Your task to perform on an android device: I want to make an album of my Rijksmuseum photos called Karin Photos
Image 0: 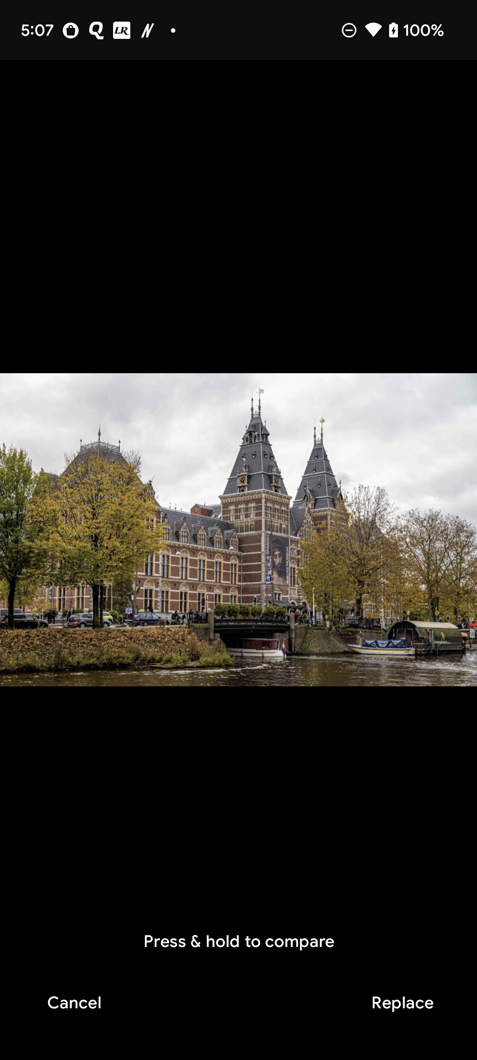
Go back to the screen
Step 0: press back button
Image 1: 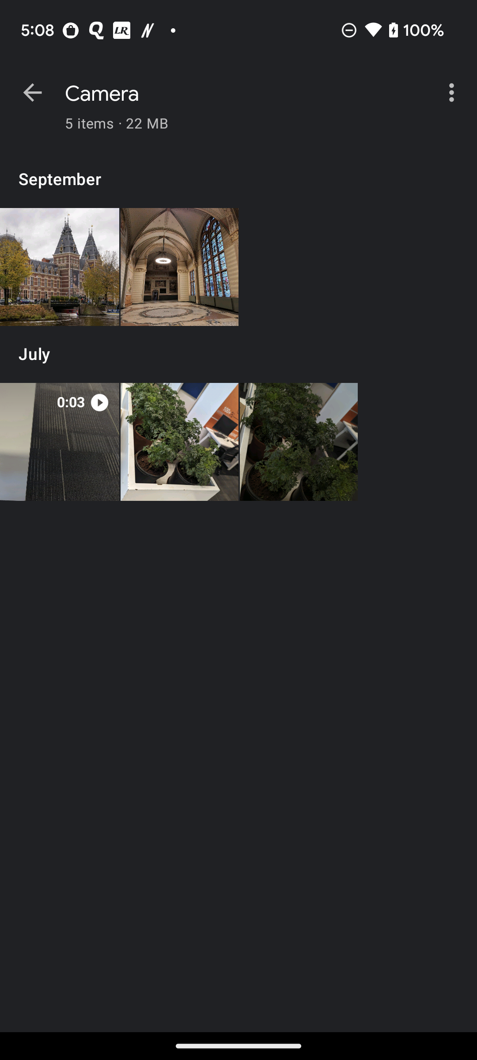
Click on the three dots at top right of the screen
Step 1: click (454, 92)
Image 2: 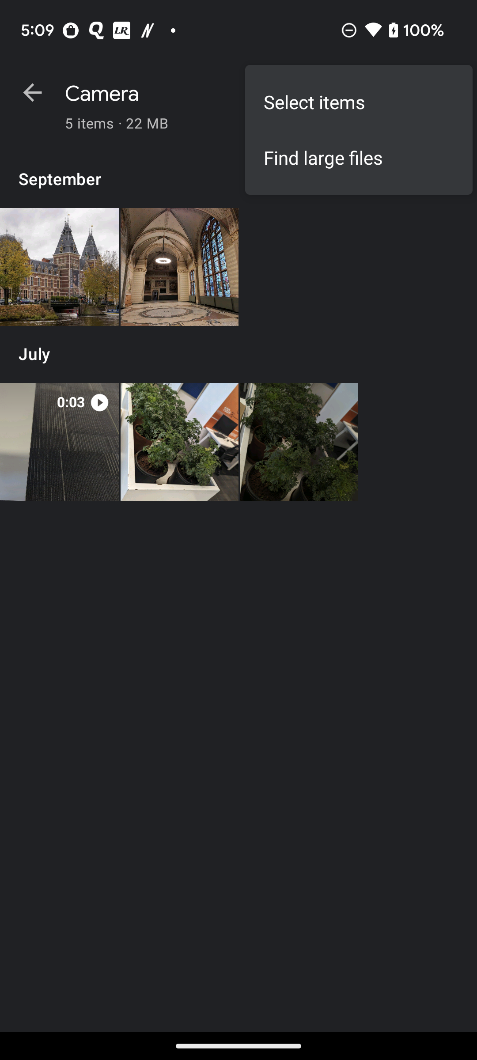
Click on the select items option
Step 2: click (359, 102)
Image 4: 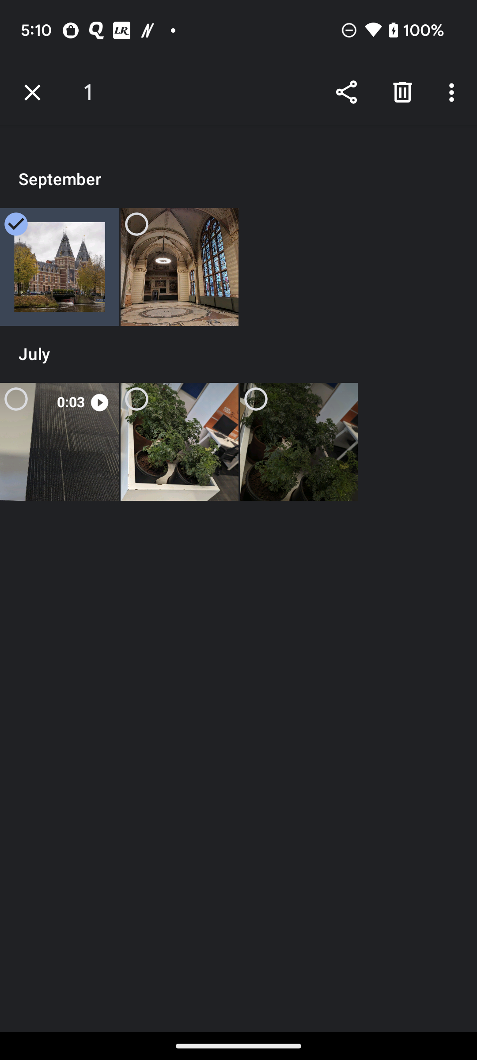
Click on the first two photos to select photos
Step 4: click (179, 267)
Image 5: 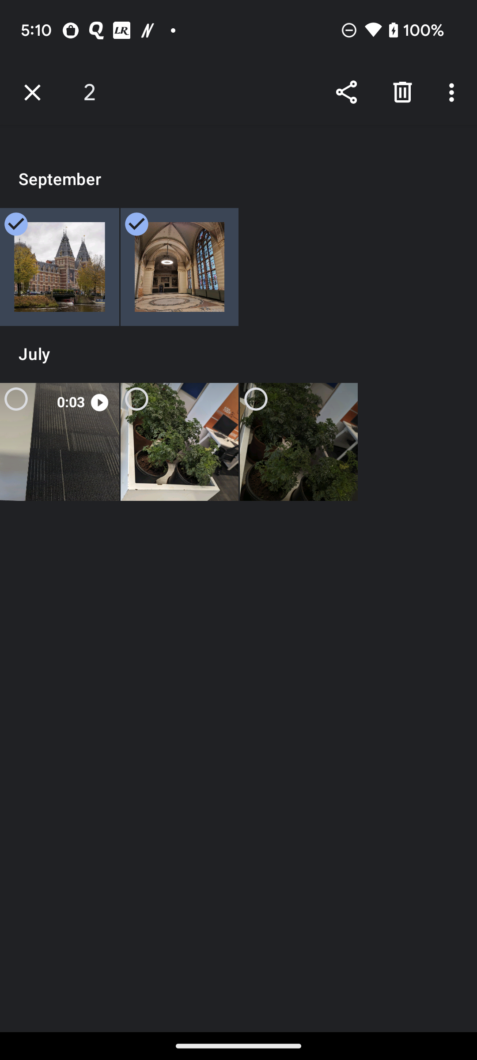
Click on the three dots at top right of the screen
Step 5: click (454, 92)
Image 6: 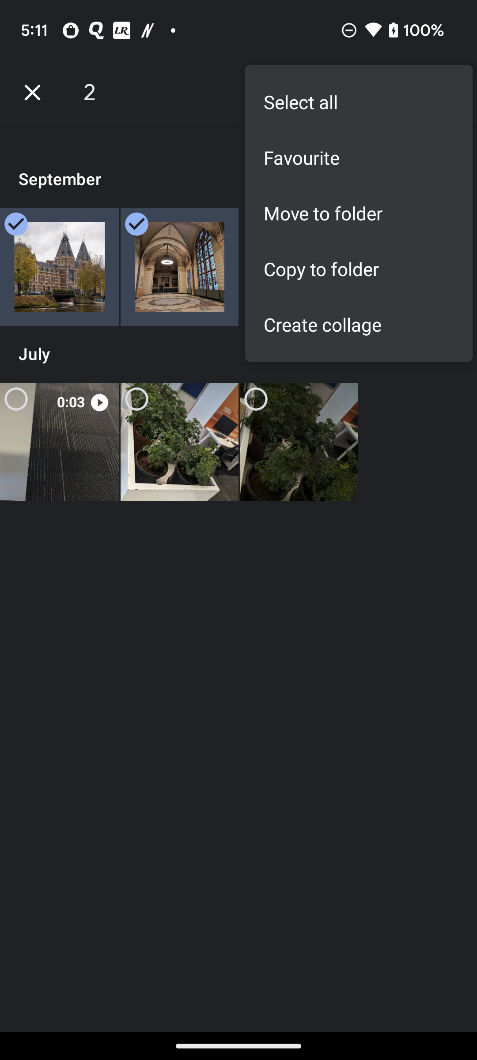
Click on the Move to folder option 
Step 6: click (359, 213)
Image 7: 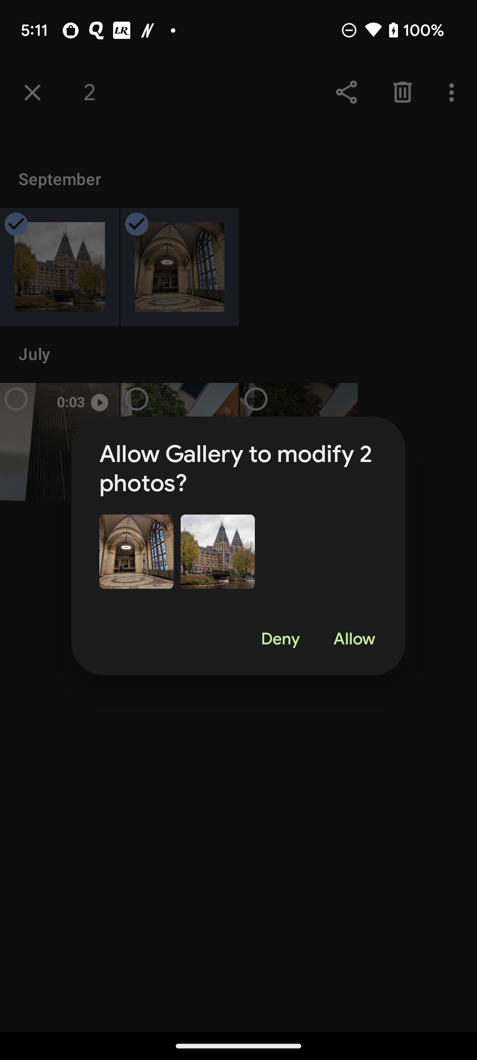
Click on the Allow option 
Step 7: click (354, 639)
Image 8: 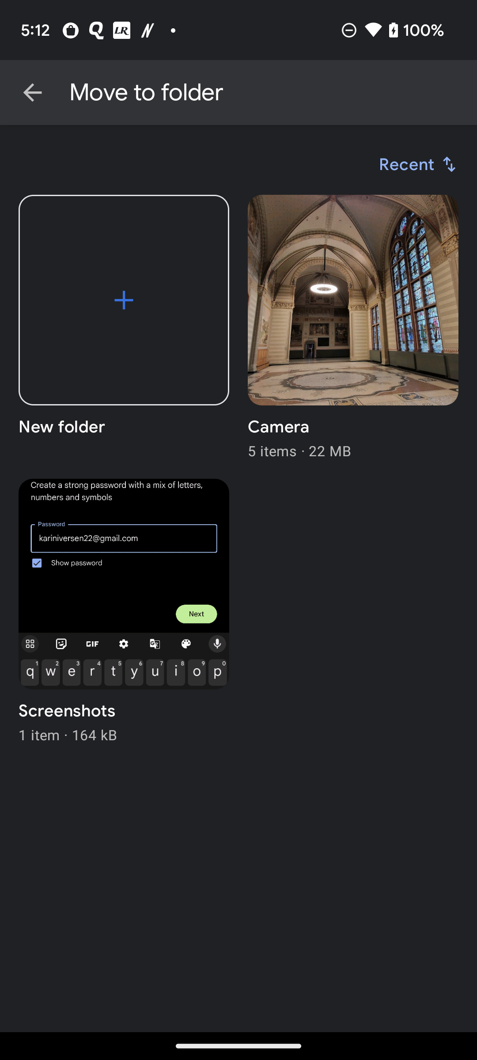
Click on the New folder option 
Step 8: click (138, 326)
Image 10: 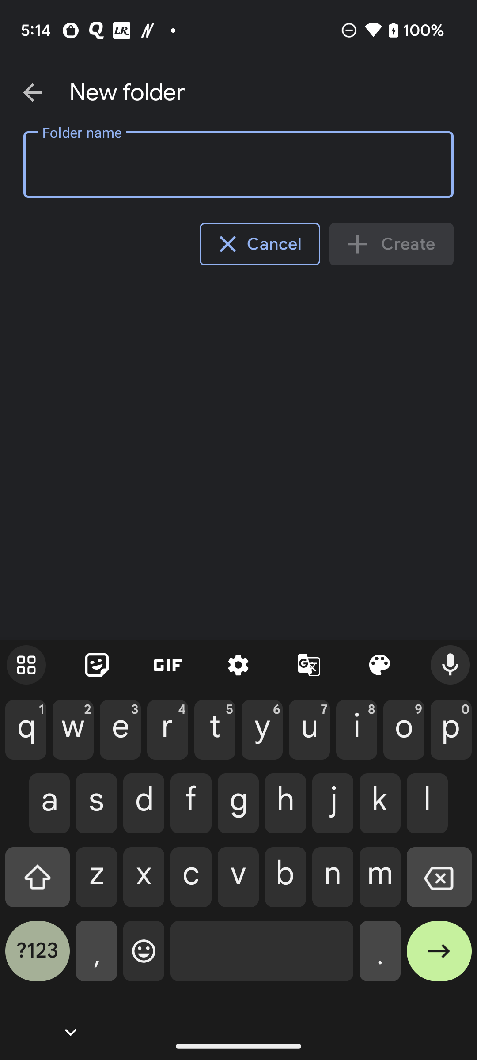
Type Karin photos in Folder name bar
Step 10: type "Karin photos"
Image 11: 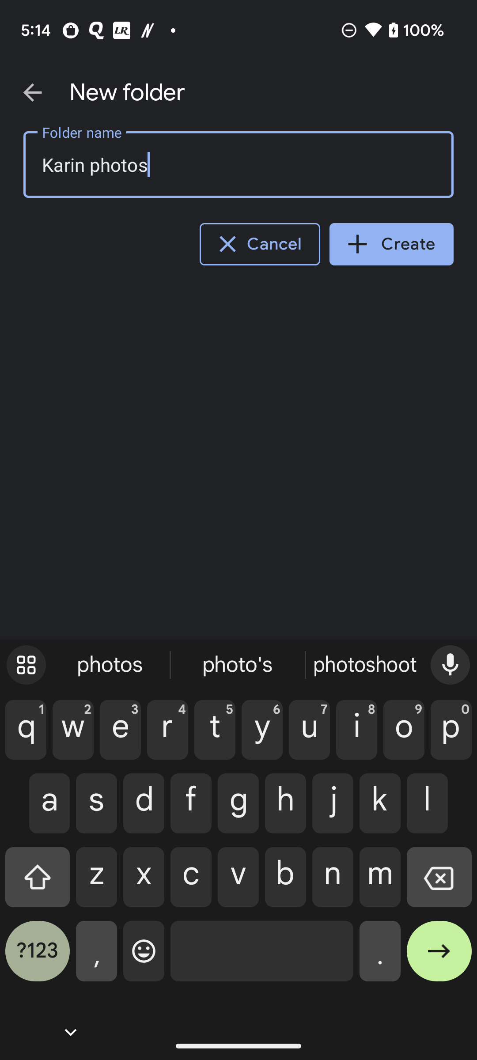
Click on the Create option at the right of the screen
Step 11: click (391, 244)